Your task to perform on an android device: I enjoy pop music since it helps to manage my mood, therefore I recorded it using the Dolby On app.
Image 0: 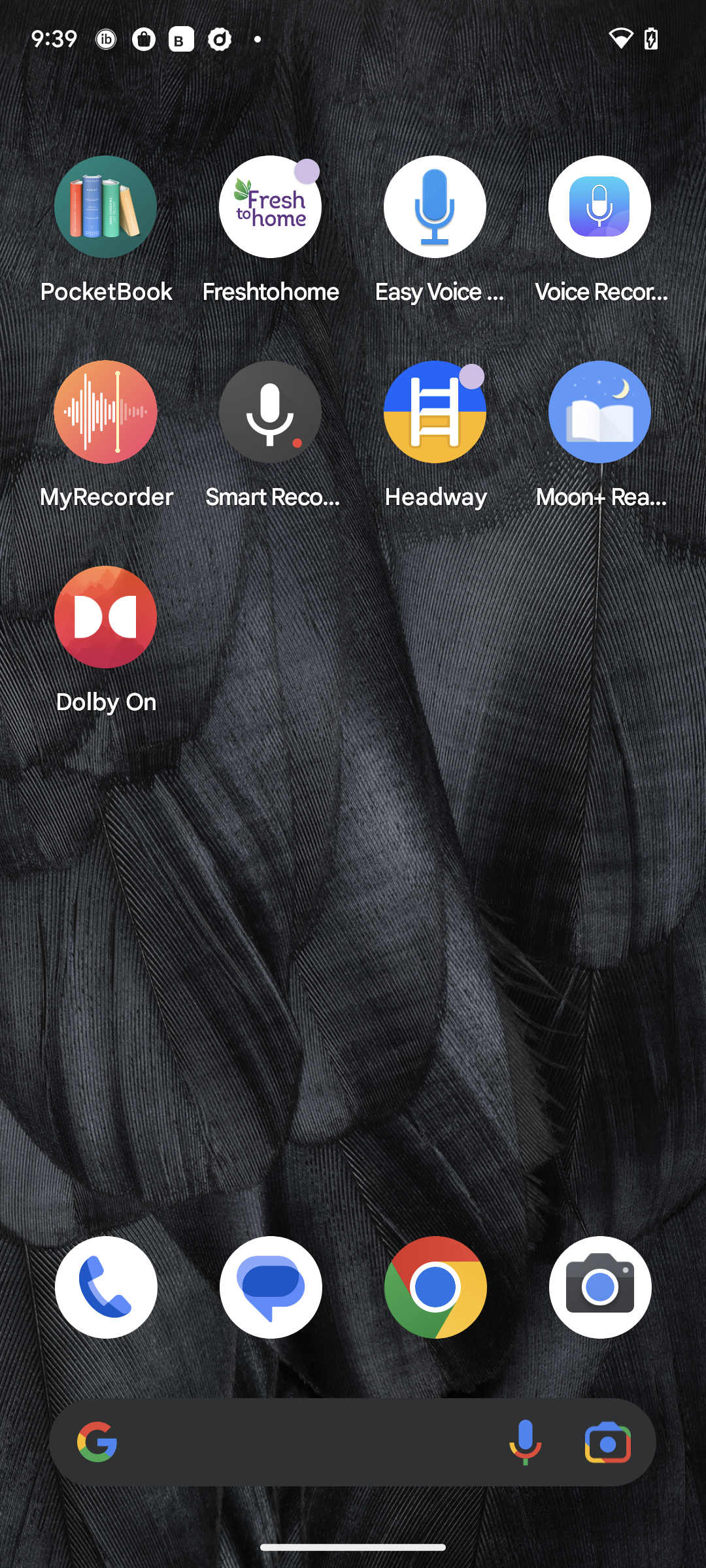
Open the Dolby On app.
Step 0: open app "Dolby On"
Image 1: 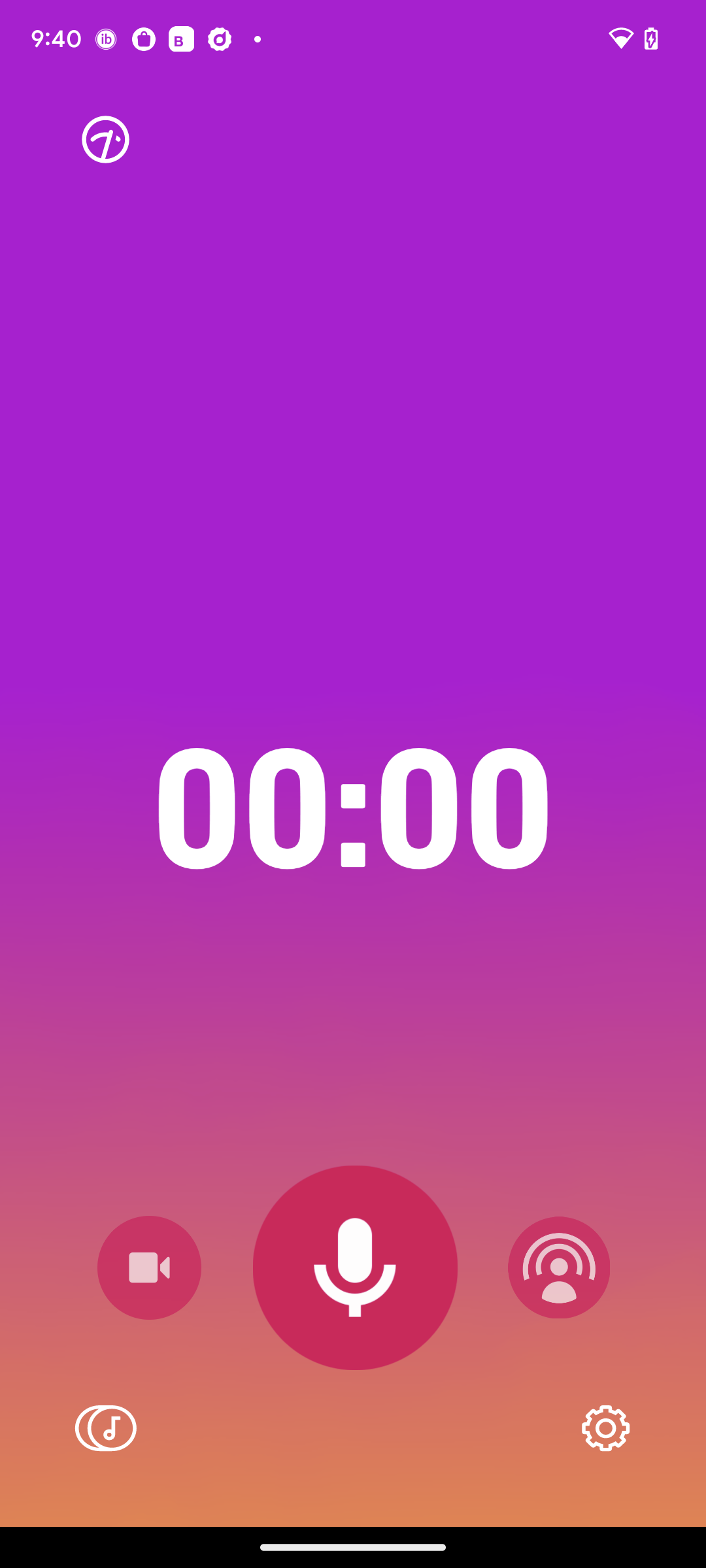
Click on the record button in the middle of the screen.
Step 1: click (357, 1266)
Image 2: 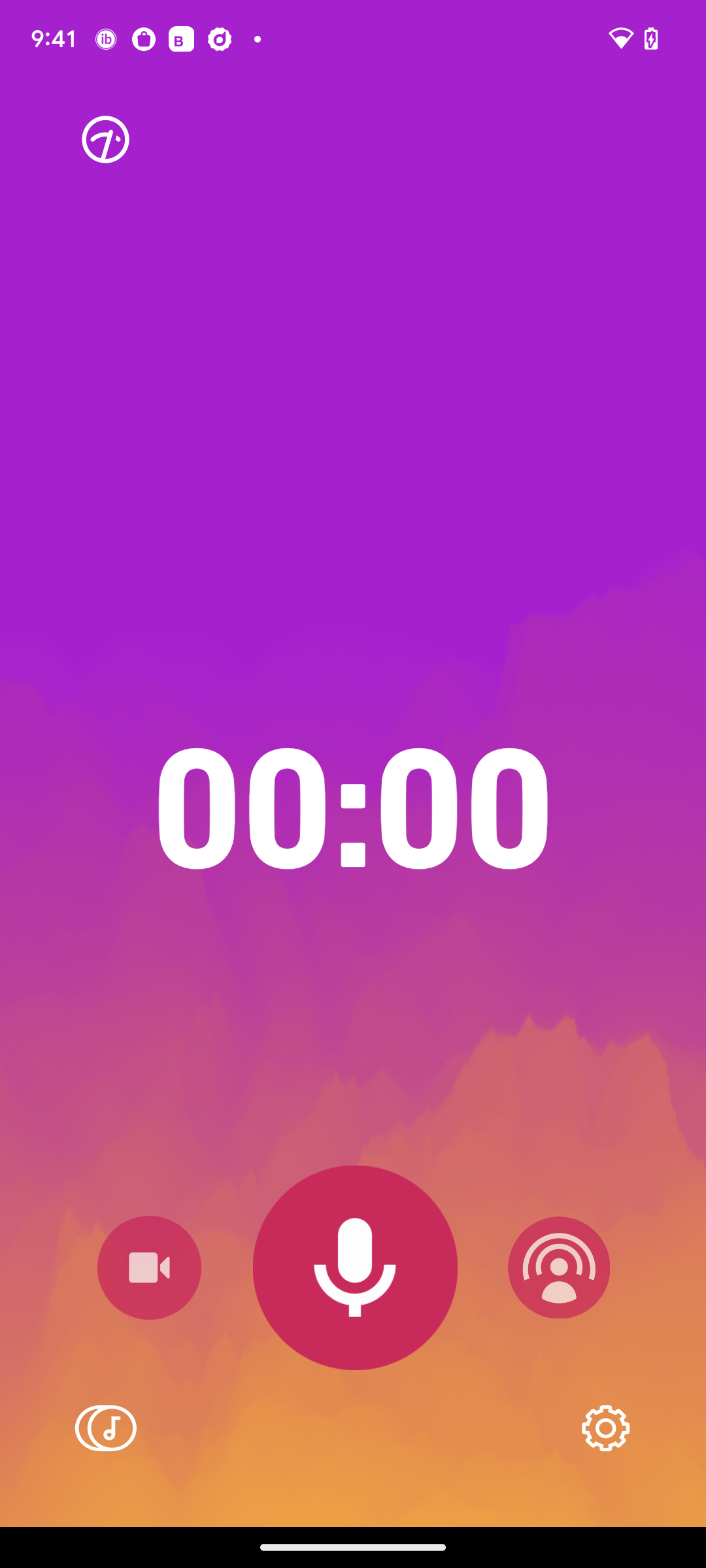
Click on the record button in the middle of the screen.
Step 2: click (357, 1266)